Your task to perform on an android device: View the map-based directions from my location to the Cargo Express Terminal Gate using the Moovit app.
Image 0: 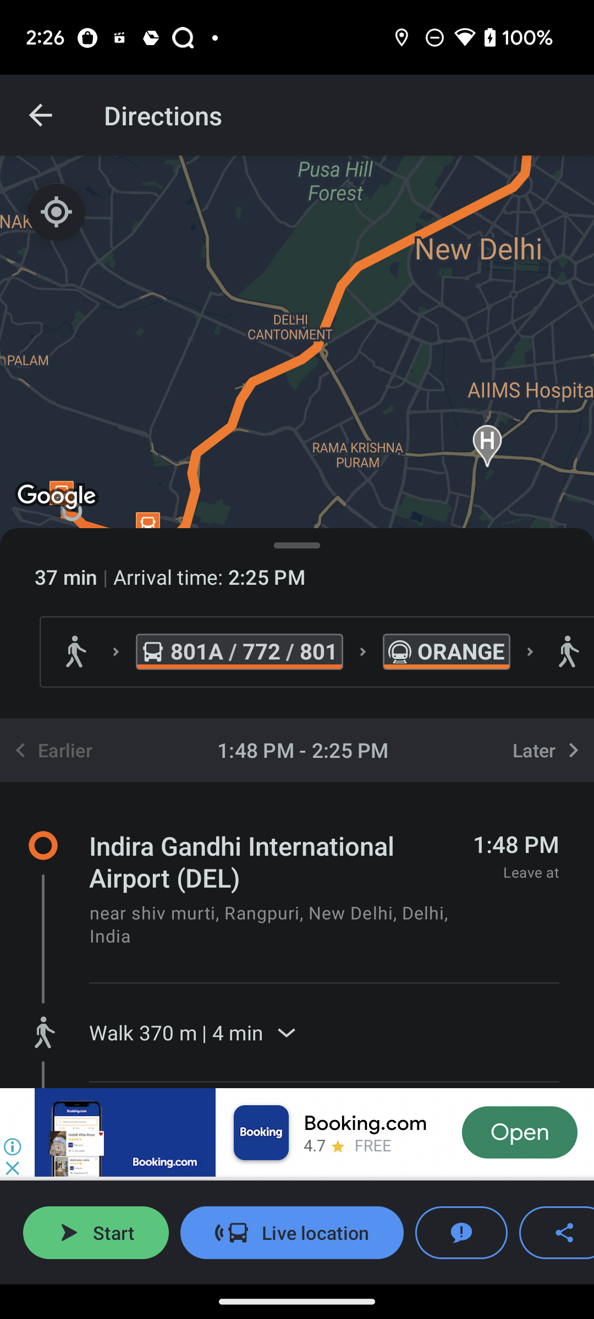
Click on the  Start button on the bottom left corner of the screen 
Step 0: click (96, 1233)